Your task to perform on an android device: Share the Office recorded file to Cerebra Research at dbwscratch.test.id4@gmail.com via gmail in the Recorder app.
Image 0: 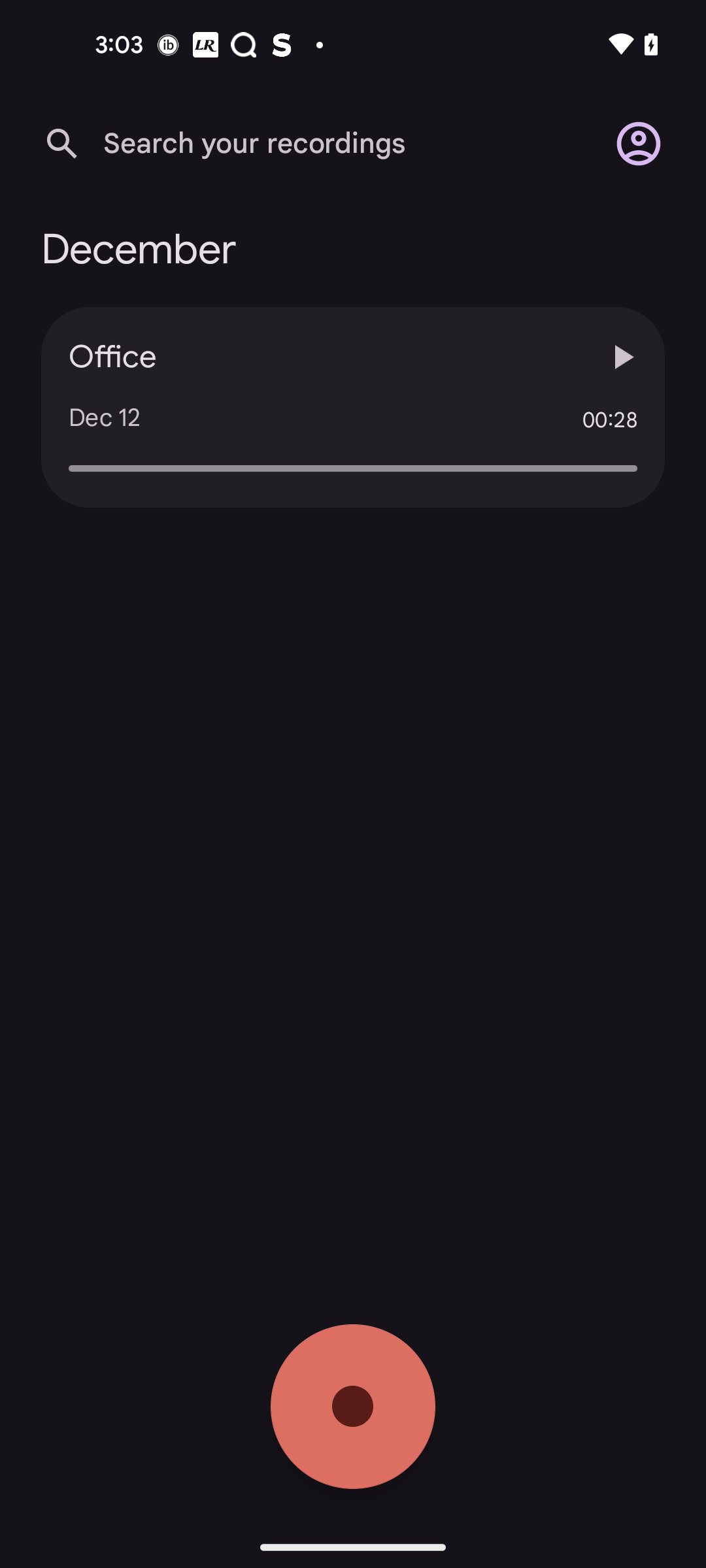
Open the Office audio file
Step 0: click (352, 407)
Image 1: 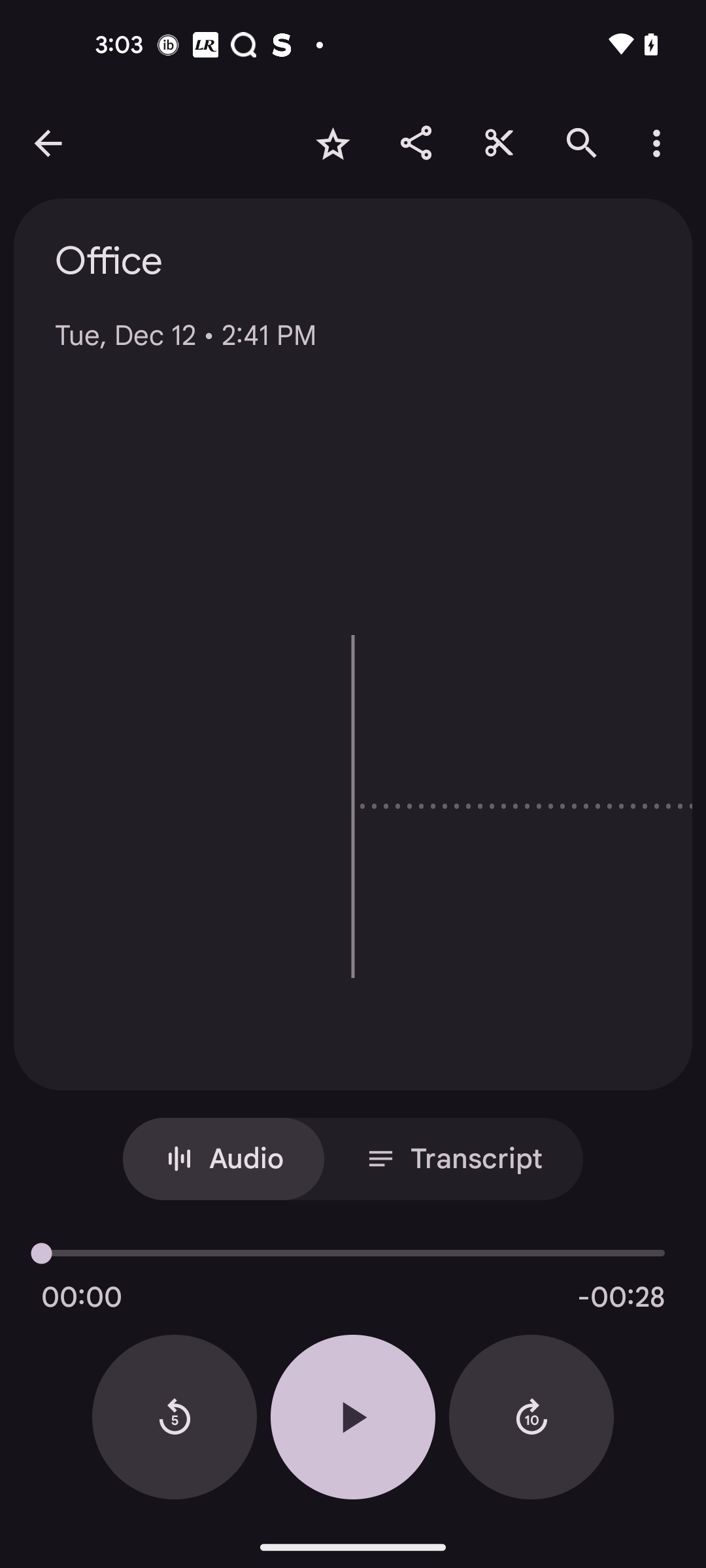
Click on the share icon
Step 1: click (416, 142)
Image 2: 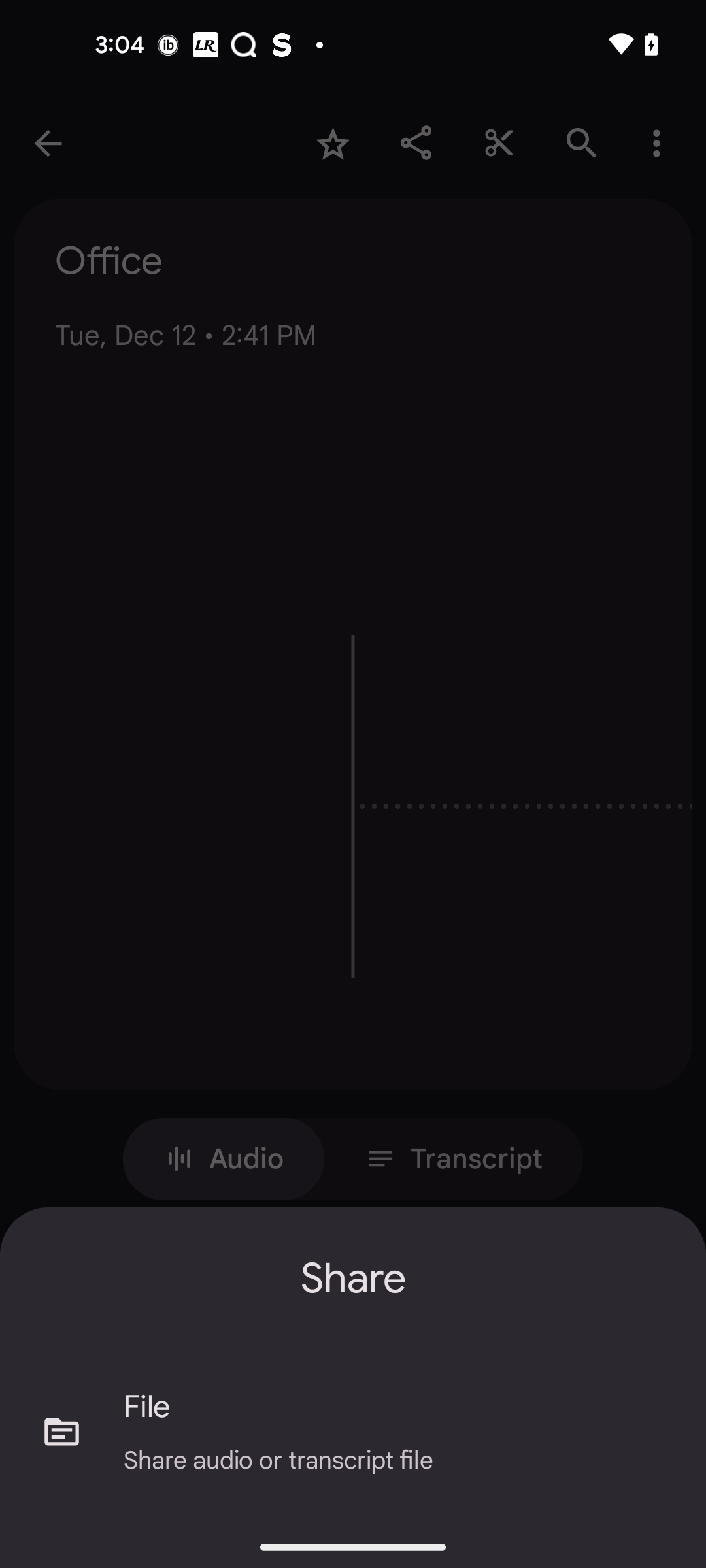
Click on the File
Step 2: click (137, 1432)
Image 3: 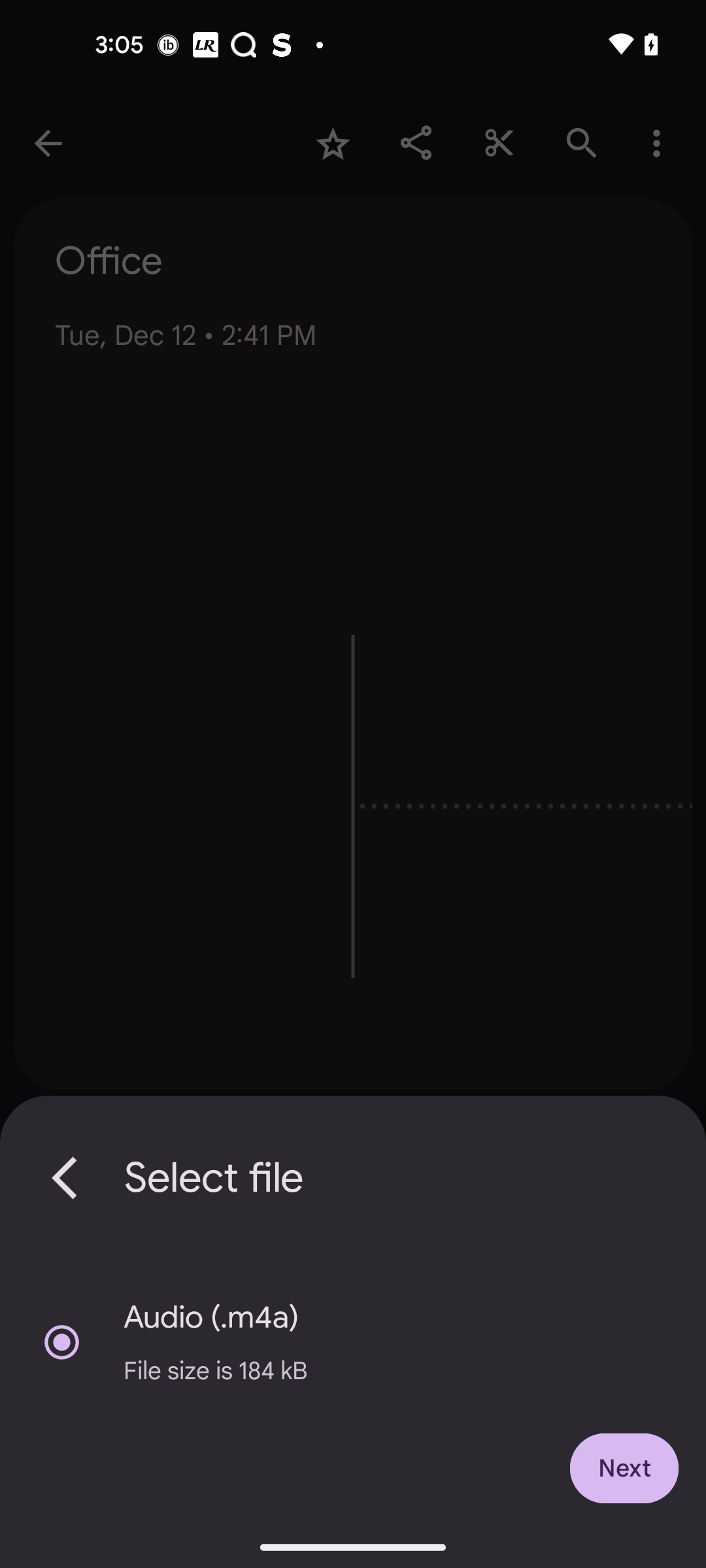
Click on the Next button
Step 3: click (624, 1468)
Image 4: 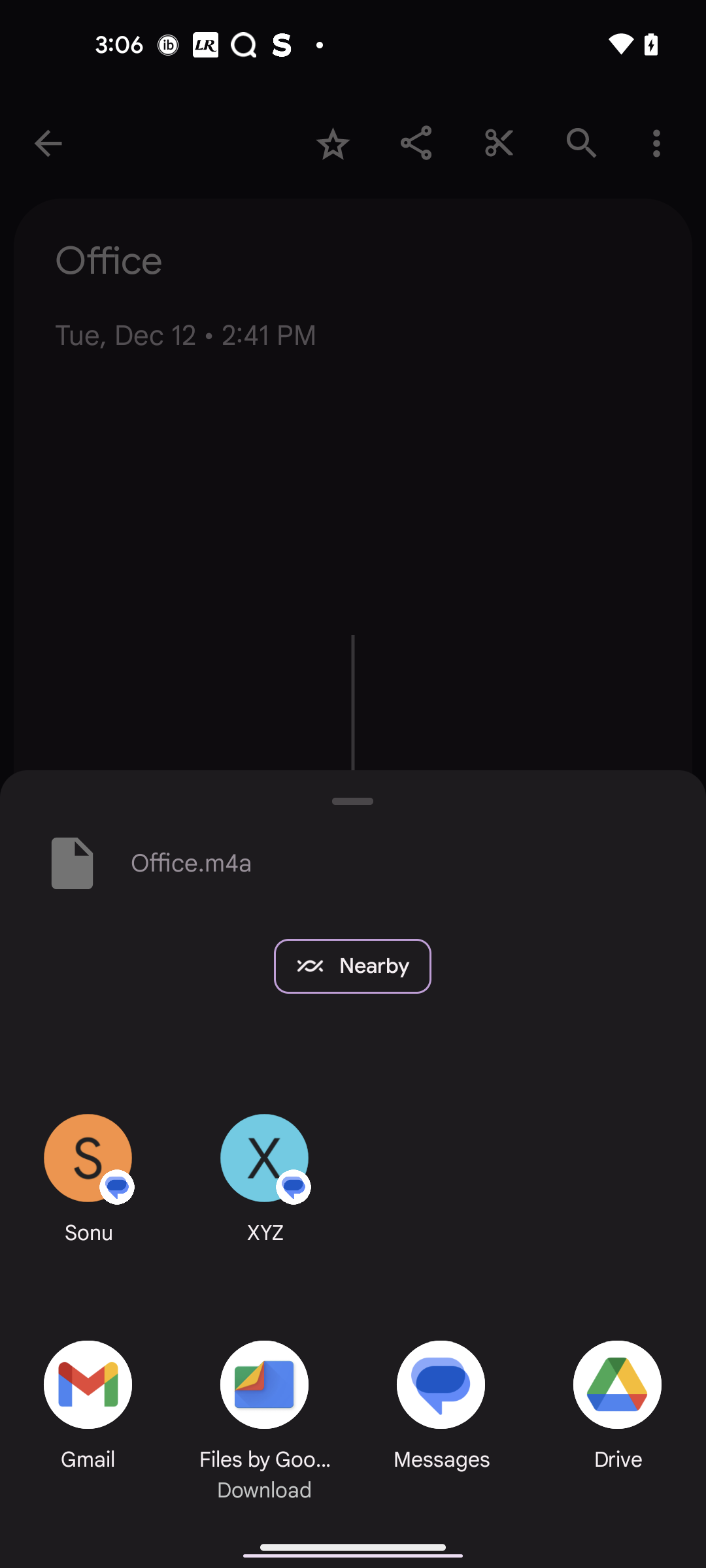
Click on the Gmail
Step 4: click (86, 1397)
Image 5: 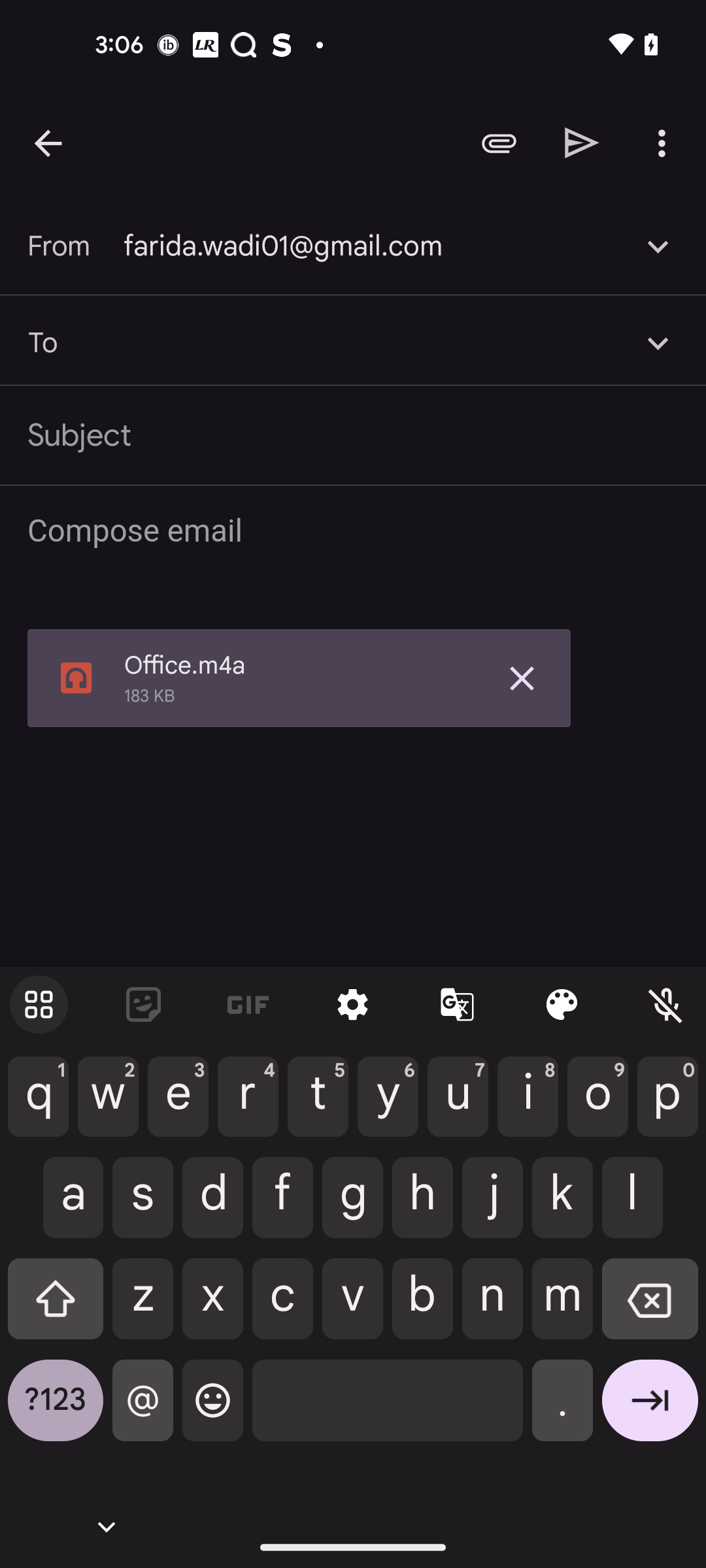
Type dbwscratch.test.id4@gmail.com
Step 5: type "dbwscratch.test.id4@gmail.com"
Image 6: 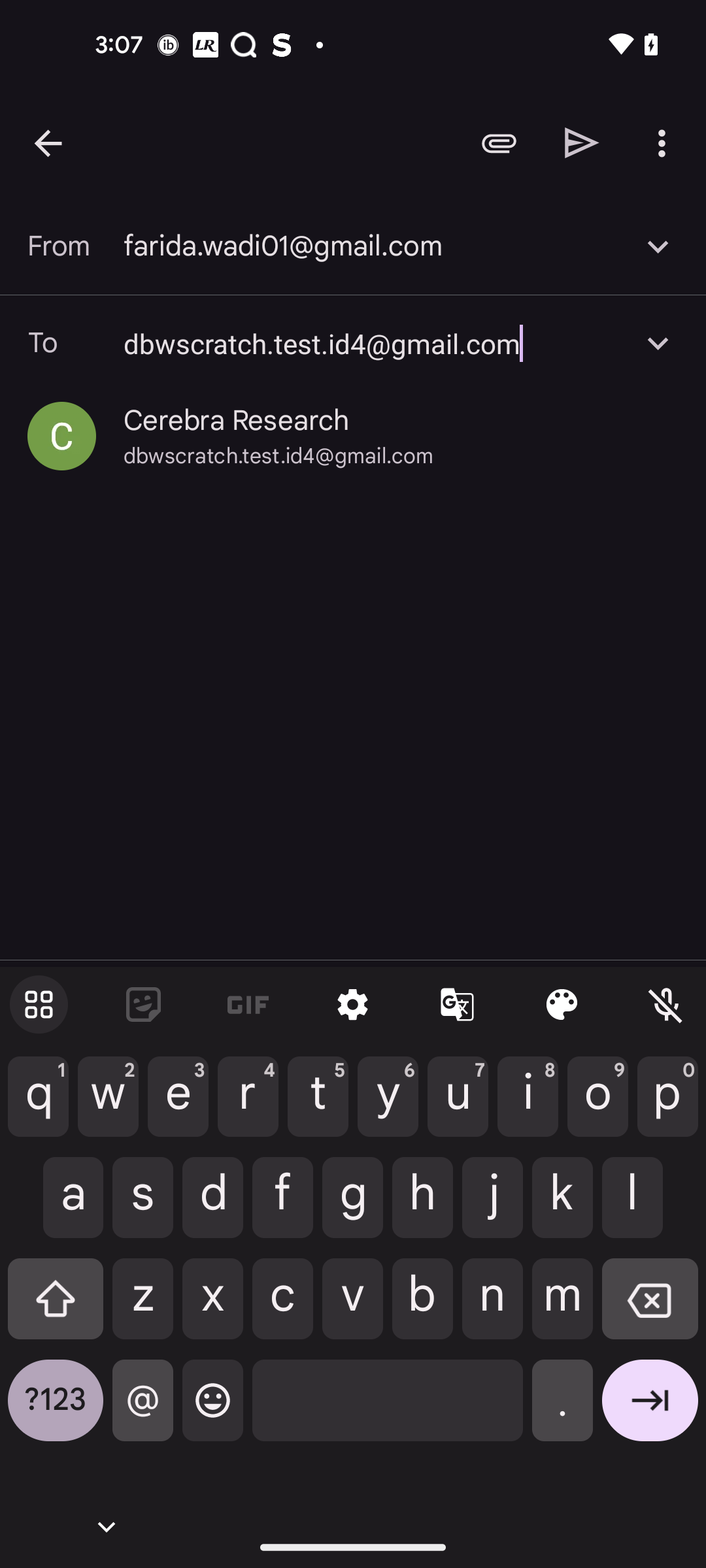
Click on the Cerebra Research id
Step 6: click (236, 420)
Image 7: 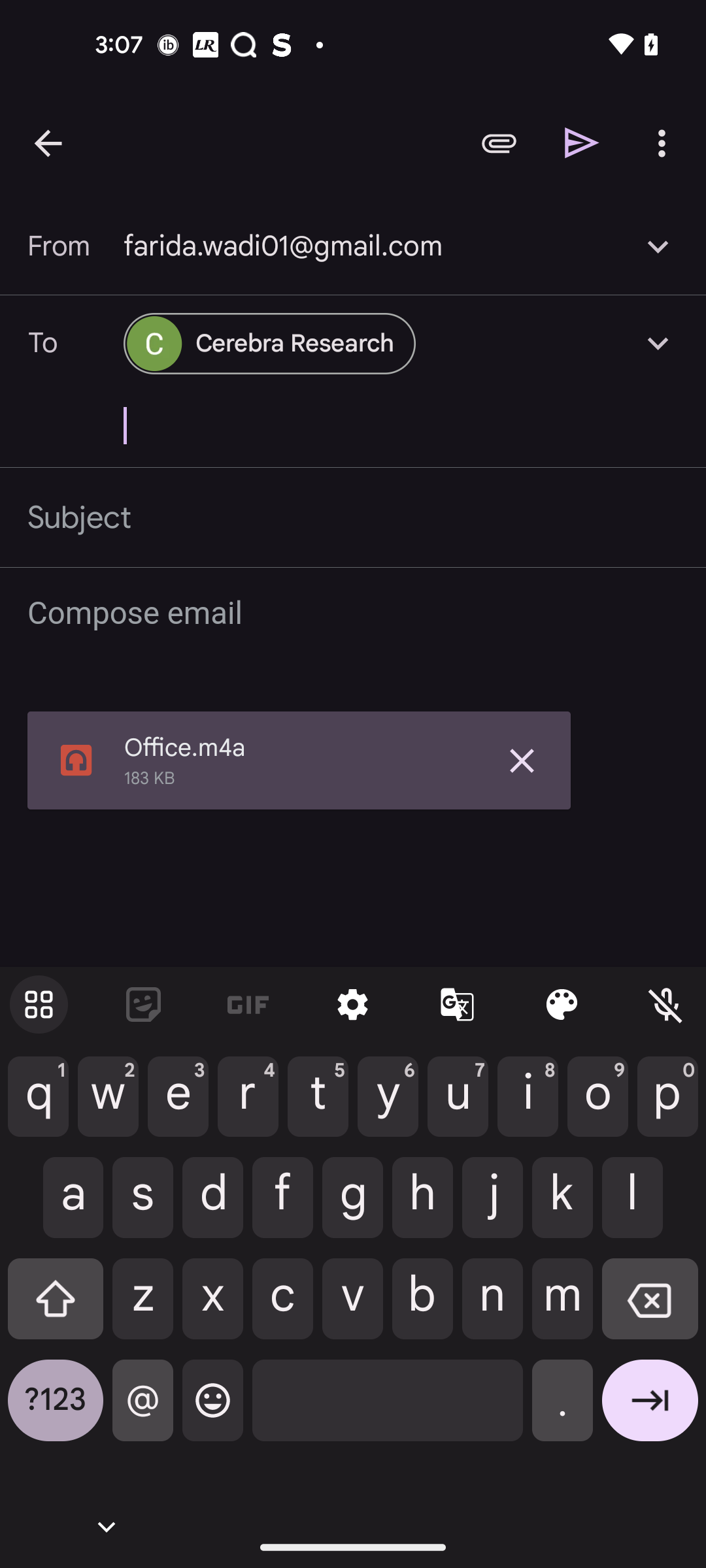
Click on the send icon
Step 7: click (582, 142)